Your task to perform on an android device: View all the meetings I have scheduled for December 29th on the Webex app.
Image 0: 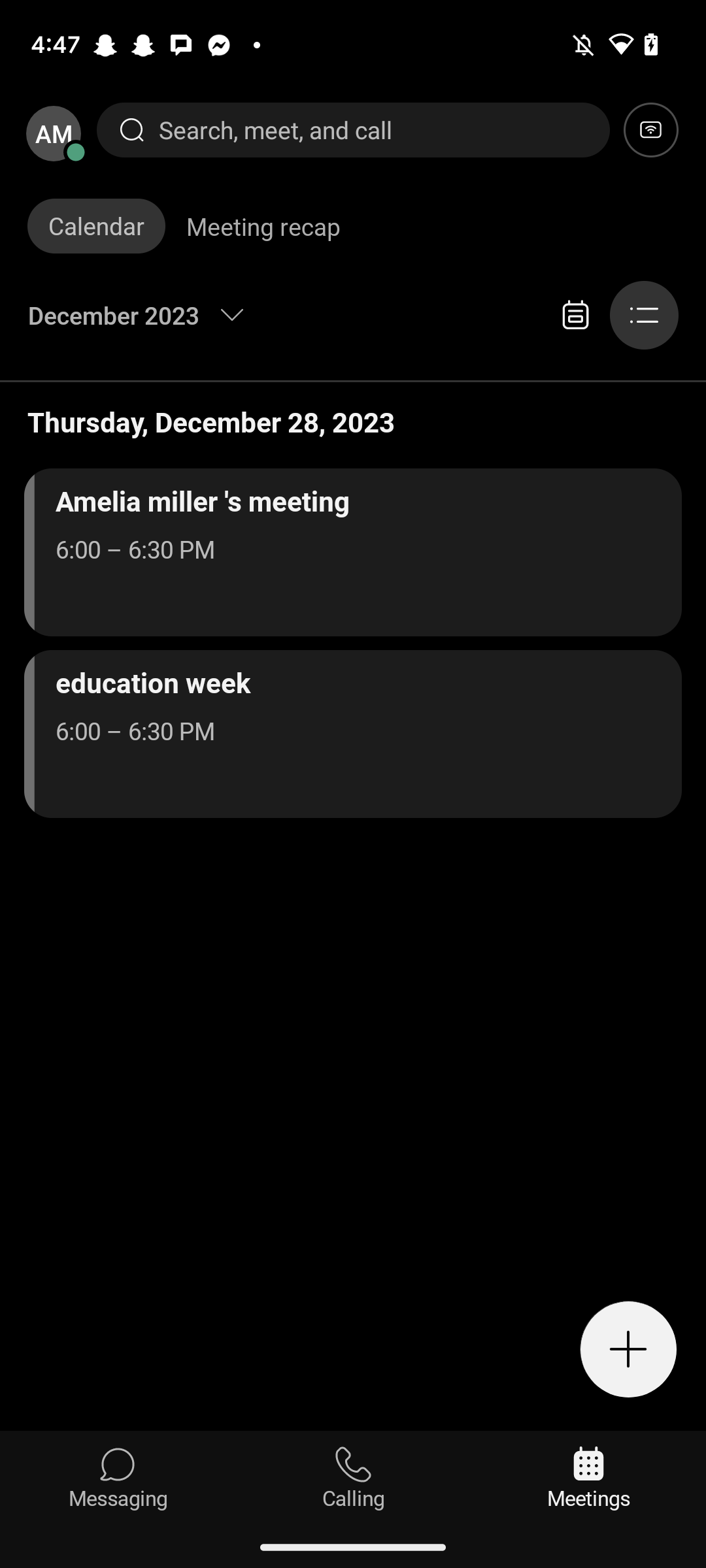
Click on the Text "December"
Step 0: click (116, 315)
Image 1: 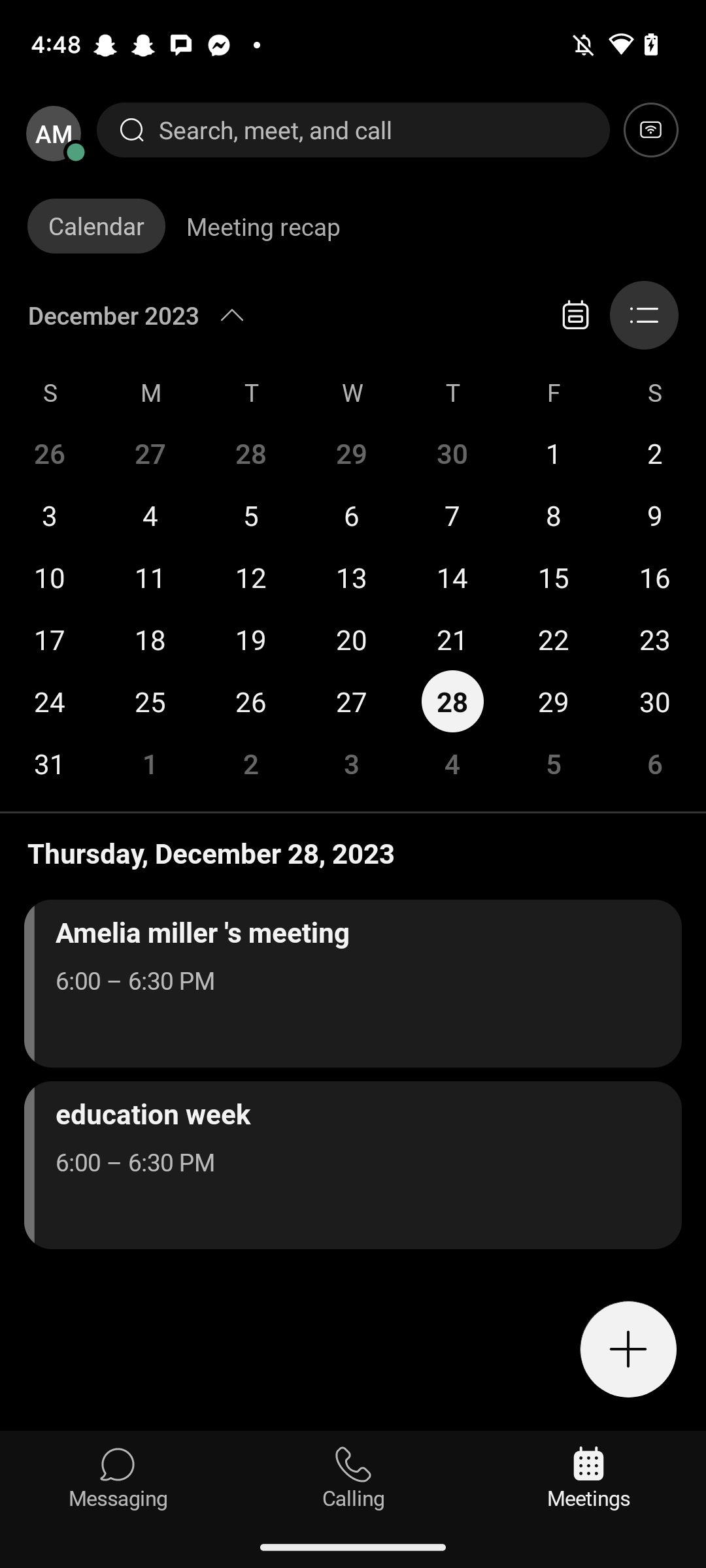
Click on the date 29.
Step 1: click (554, 701)